Your task to perform on an android device: View all the Messages for me on the Snapchat app.
Image 0: 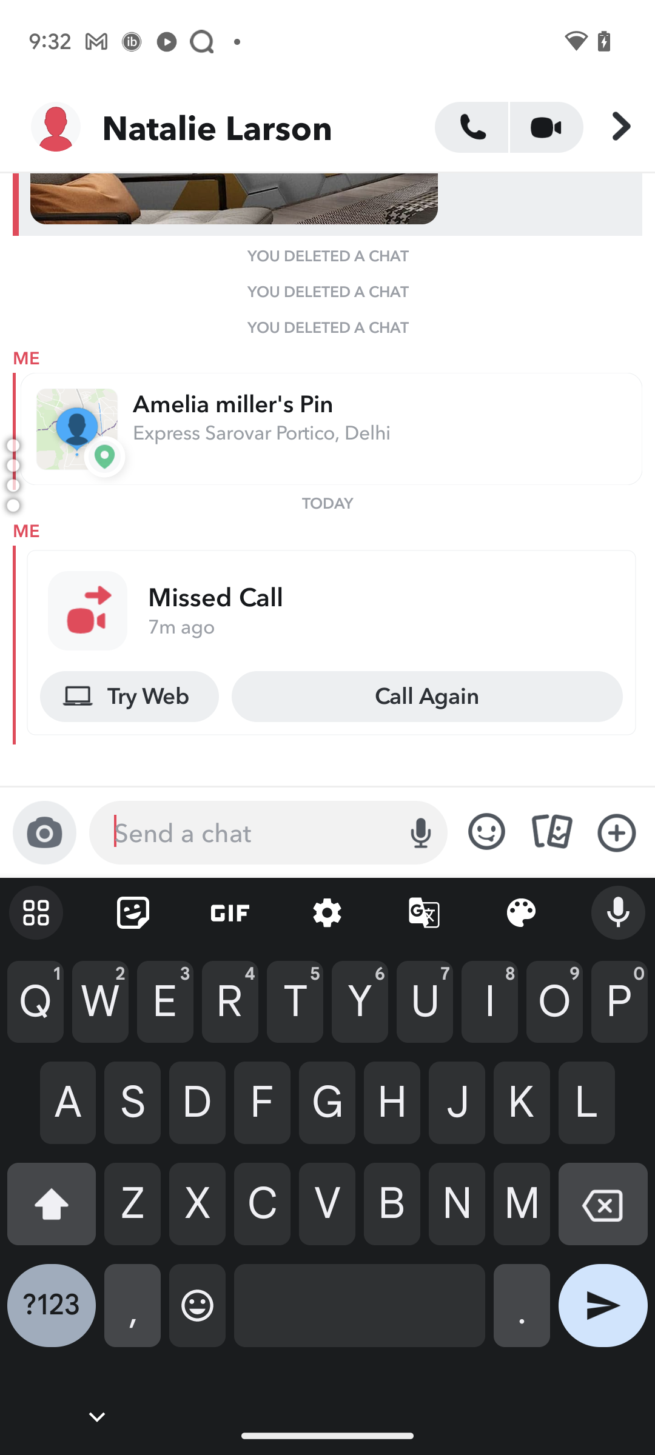
Go back to the previous message.
Step 0: press back button
Image 1: 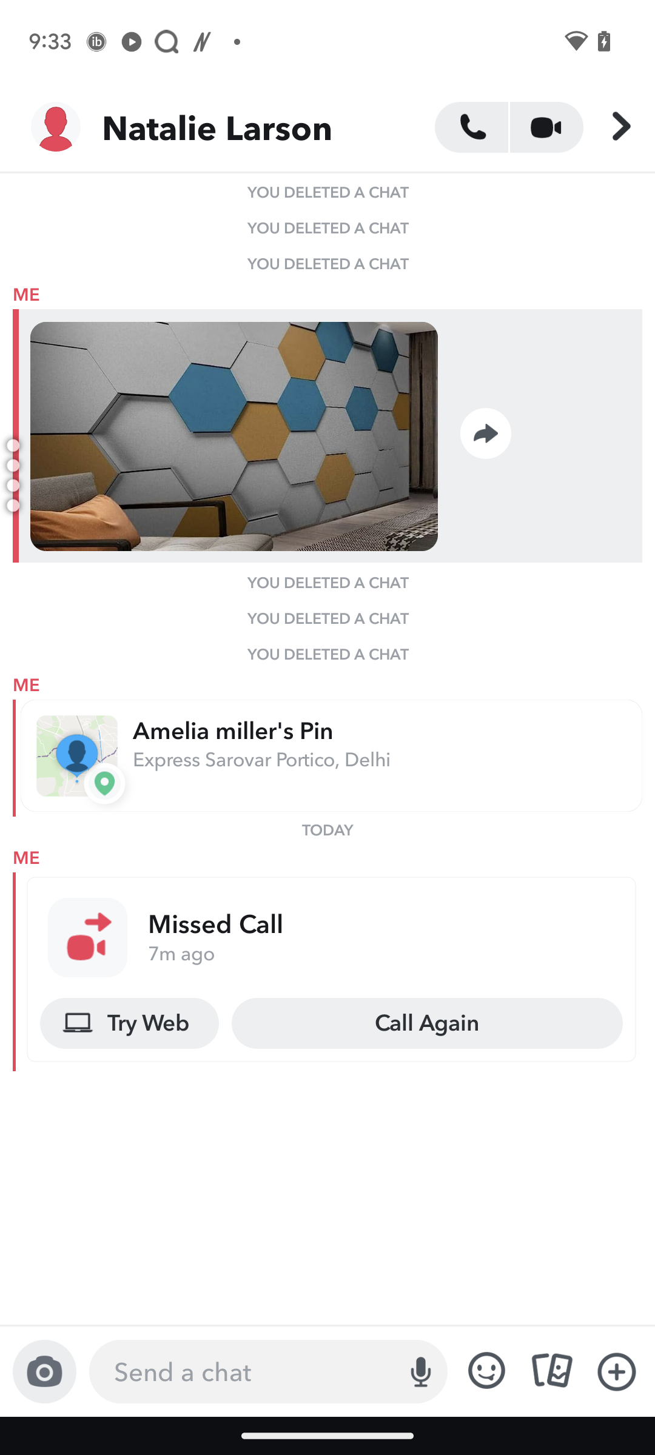
Go back to the previous message
Step 1: press back button